Your task to perform on an android device: I want to find a hotel for my mom at Warsaw for the night of 28th of December as there is a layover for her.
Image 1: 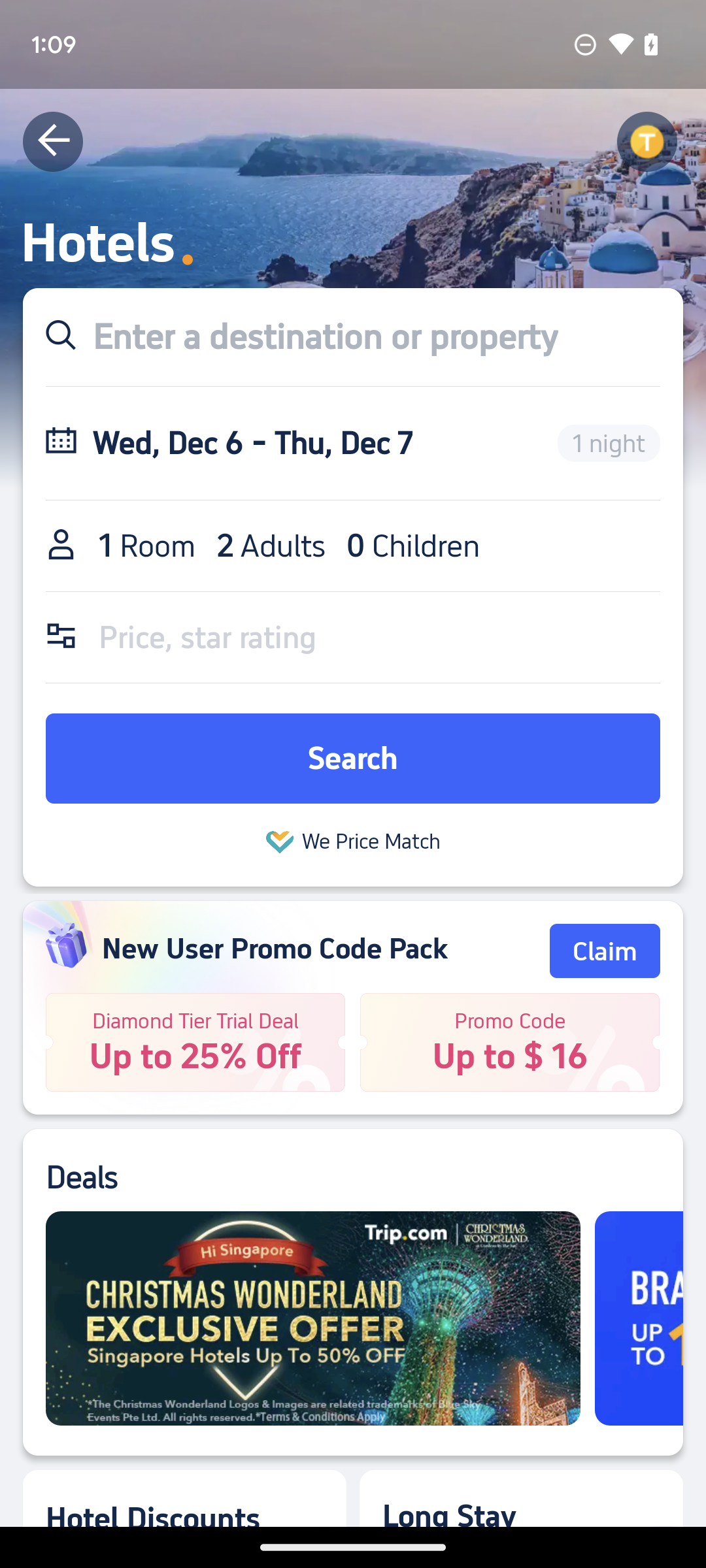
Click on the destination text box.
Step 1: click (325, 336)
Image 2: 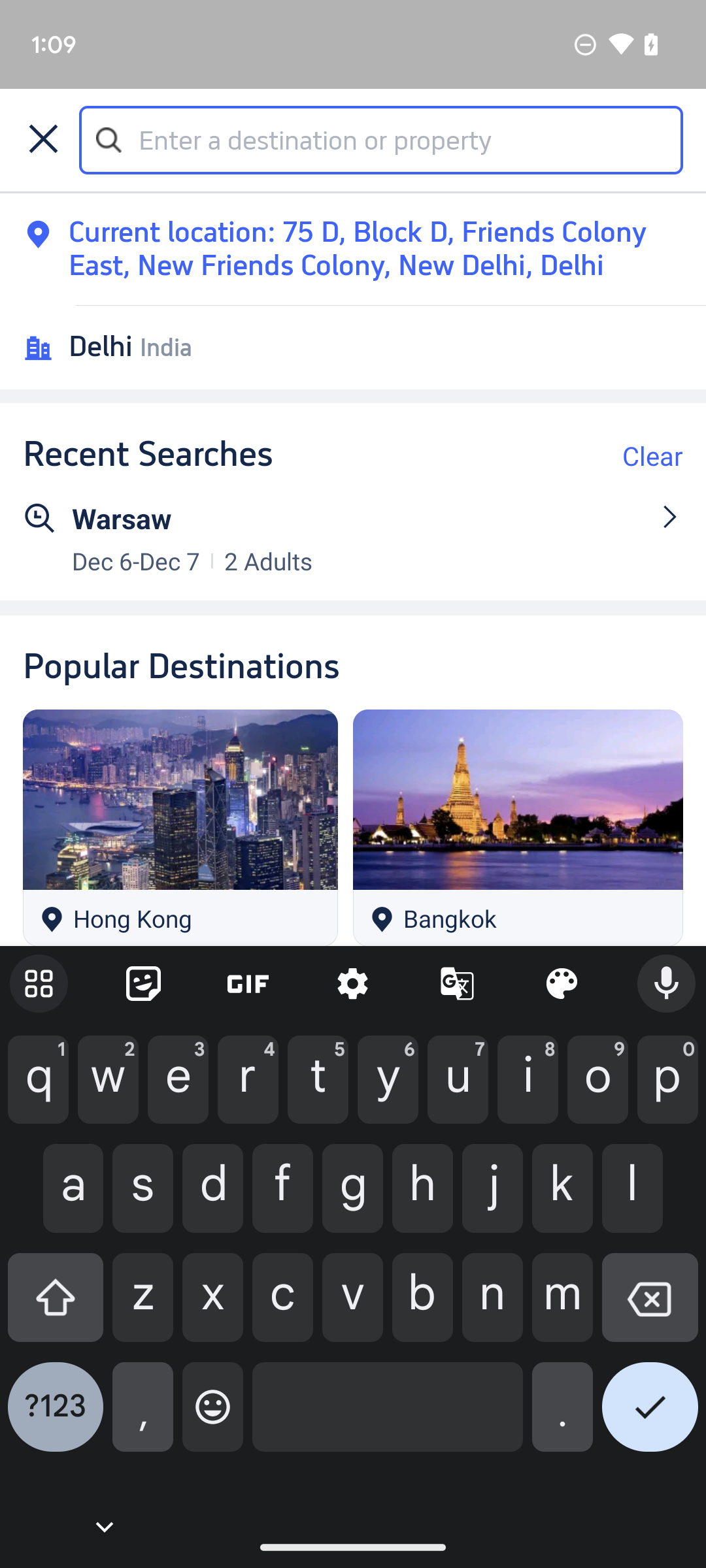
Enter Warsaw in the text box.
Step 2: type "Warsaw"
Image 3: 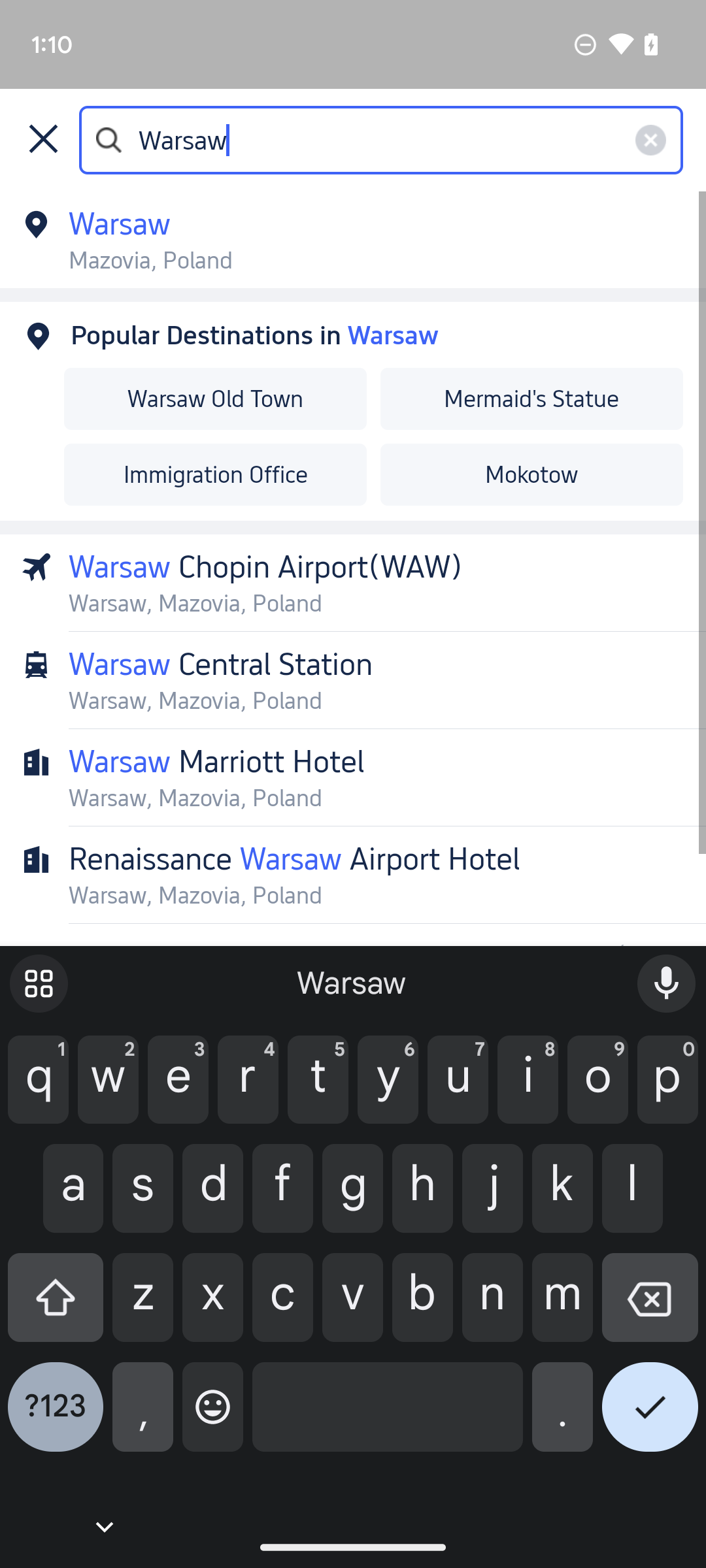
Click on the tick icon on the bottom right side of the screen.
Step 3: click (650, 1417)
Image 5: 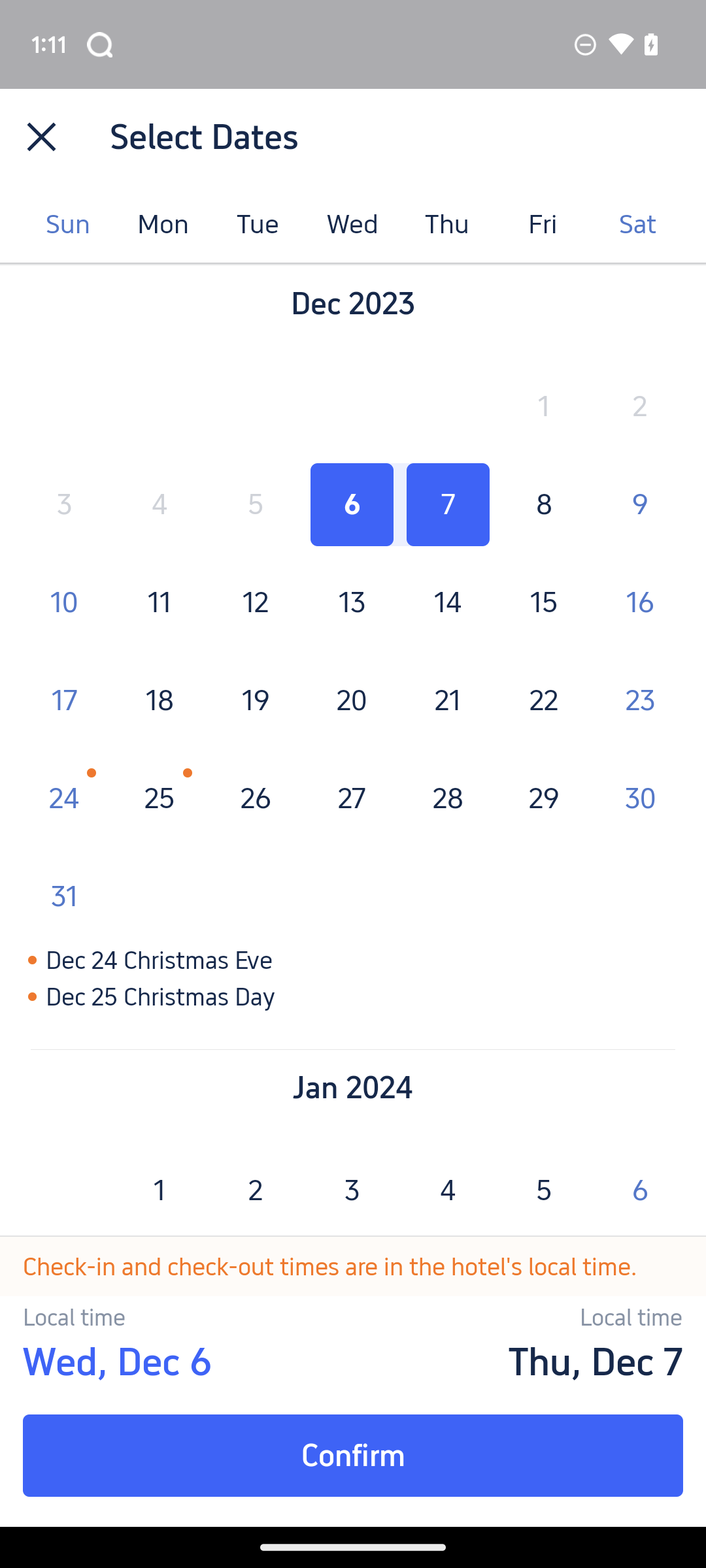
Click on the 28th of december.
Step 5: click (448, 798)
Image 6: 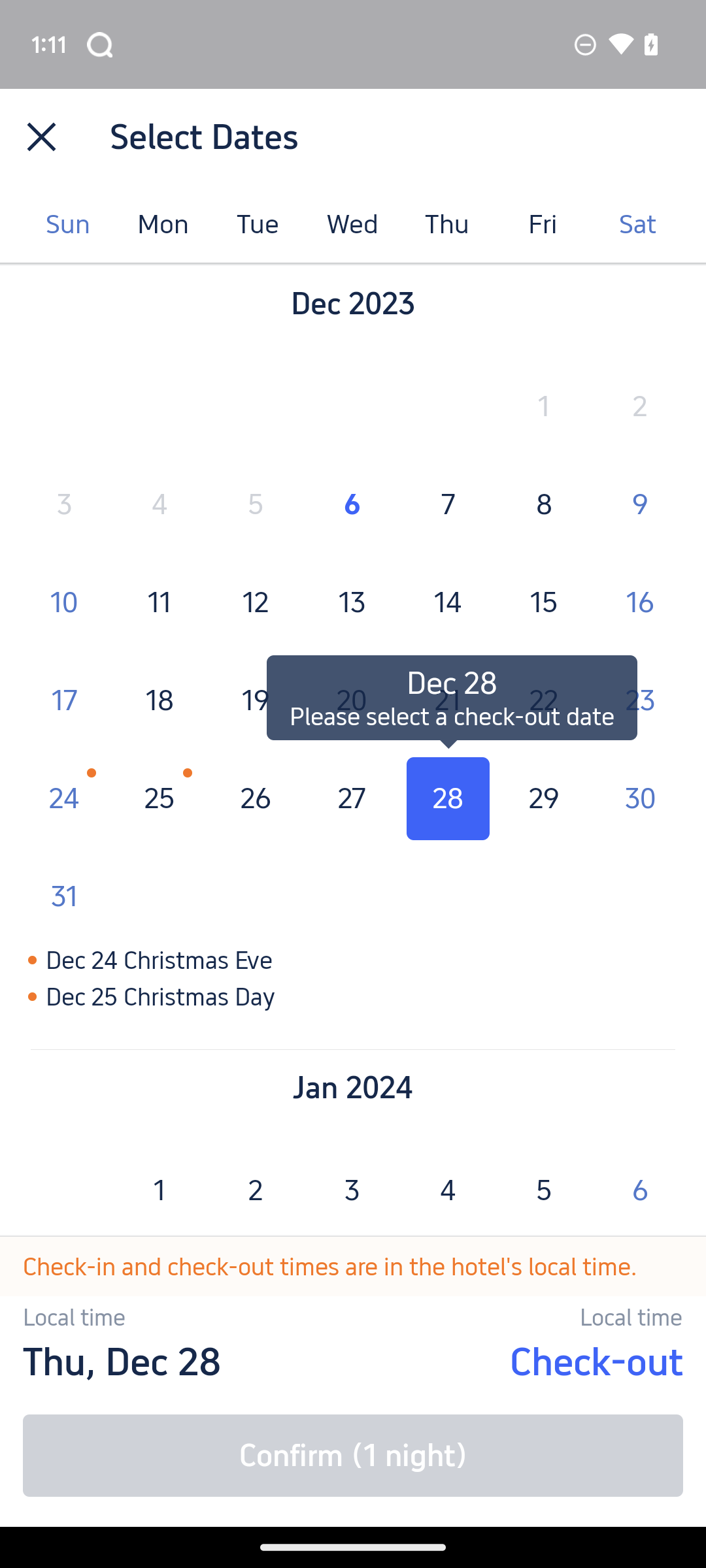
Click on the 29th of december.
Step 6: click (544, 798)
Image 7: 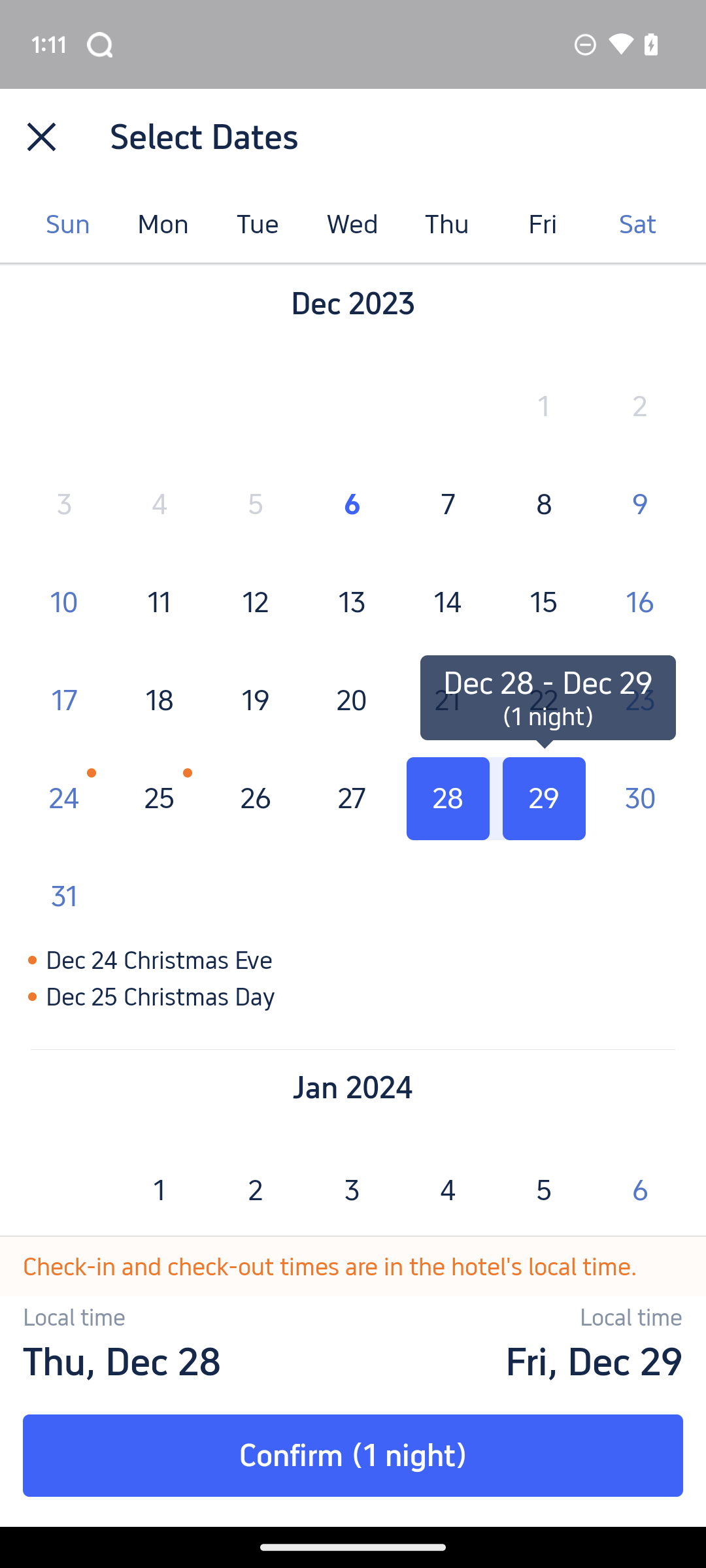
Click on the confirm button.
Step 7: click (353, 1456)
Image 8: 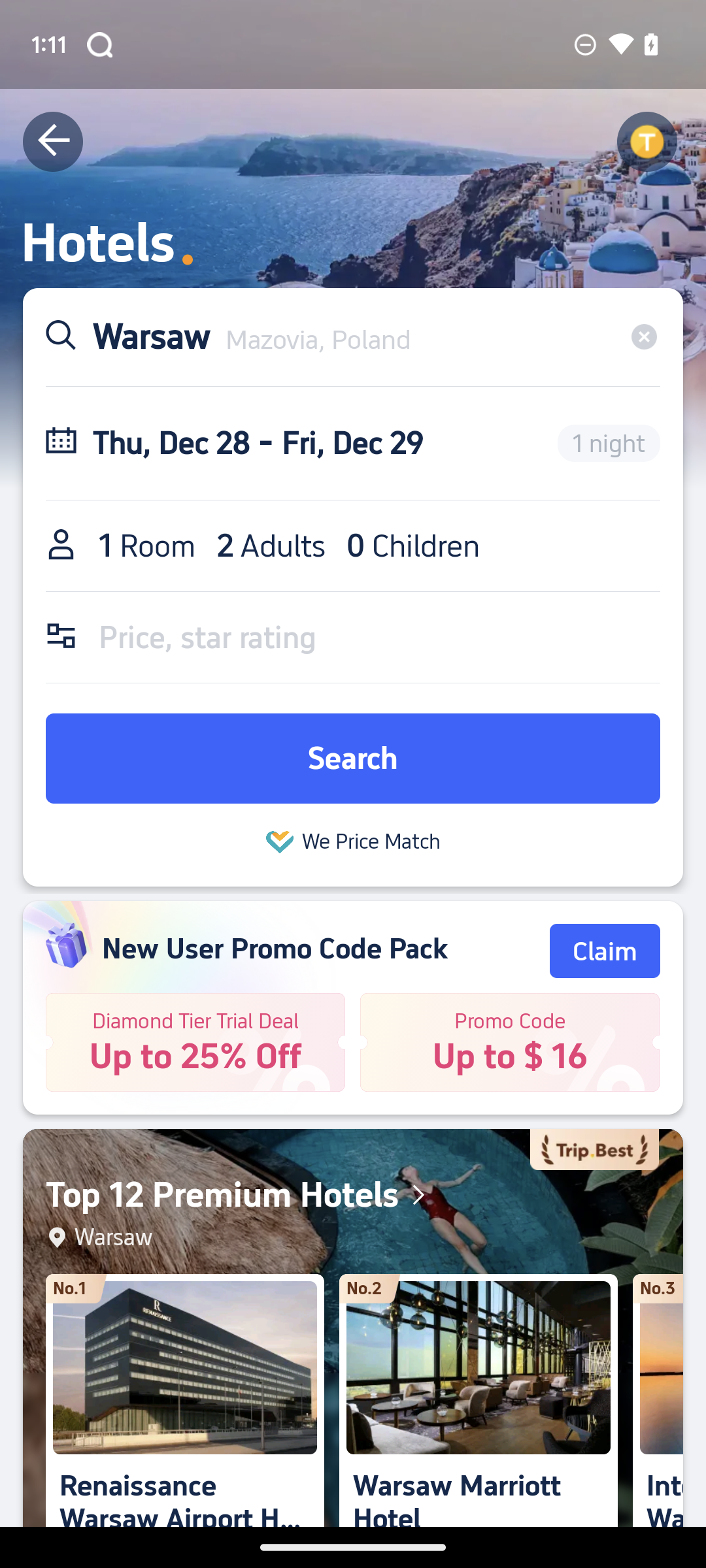
Click on the person icon.
Step 8: click (61, 545)
Image 11: 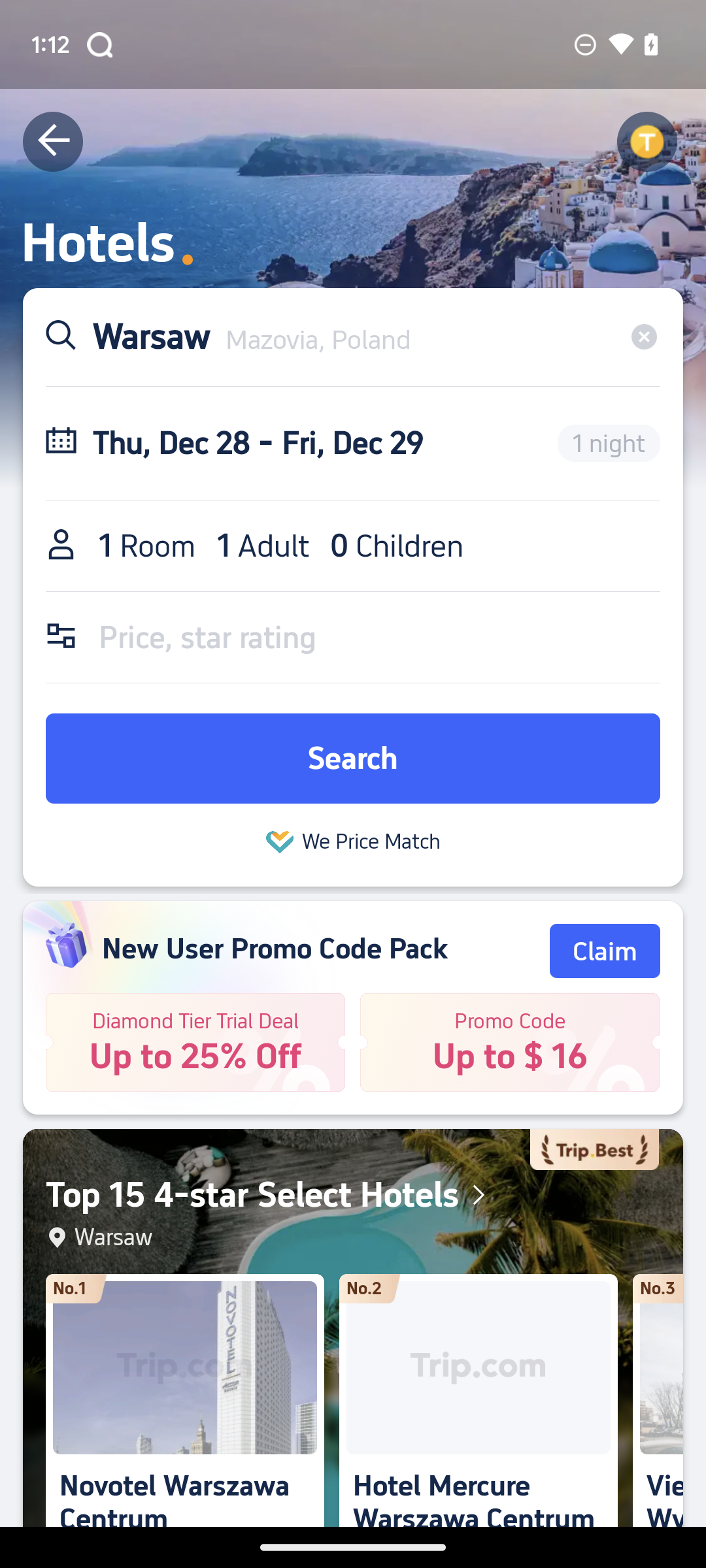
Click on the Search button.
Step 11: click (353, 759)